Your task to perform on an android device: Look for shoes with Motorsport  FIlter in the PUMA app .
Image 0: 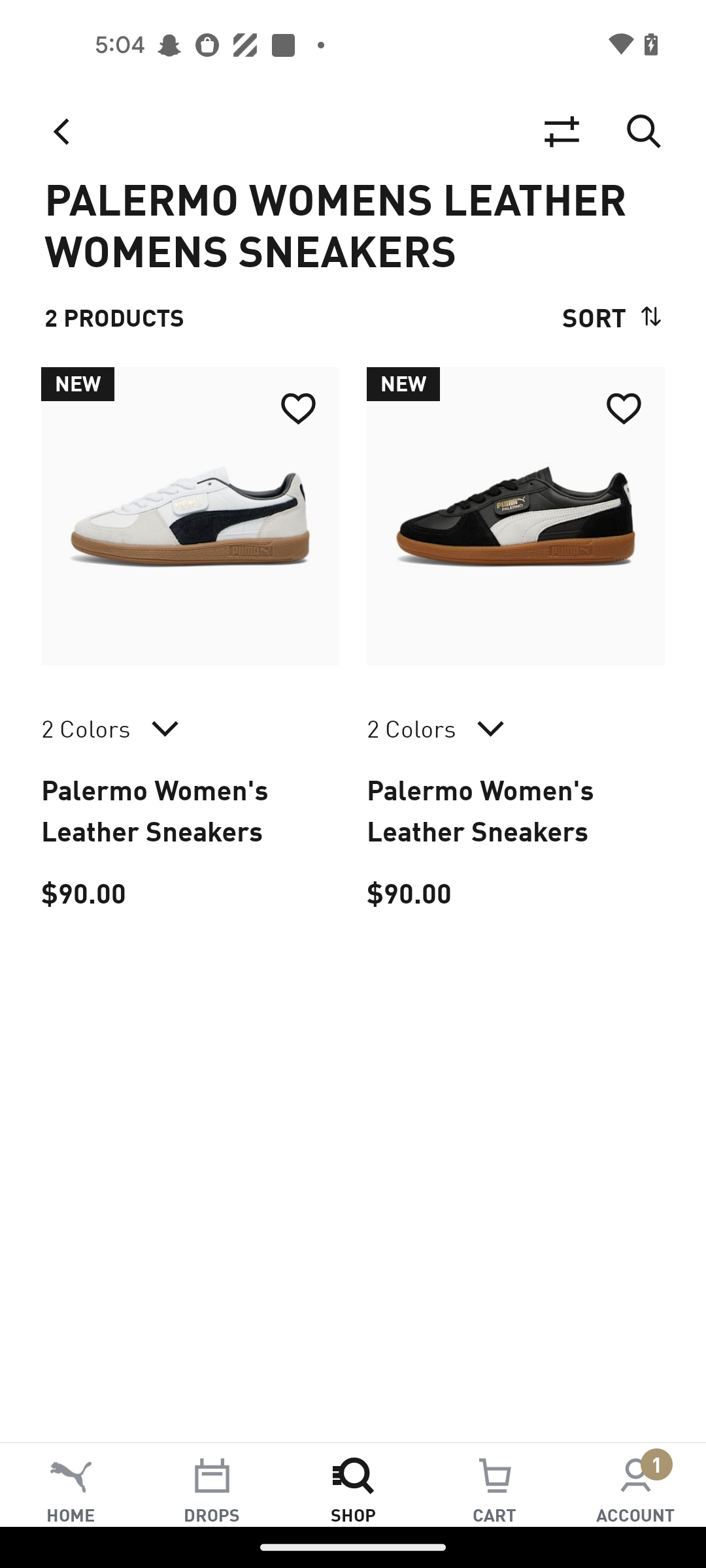
Go back to previous page 
Step 0: press back button
Image 1: 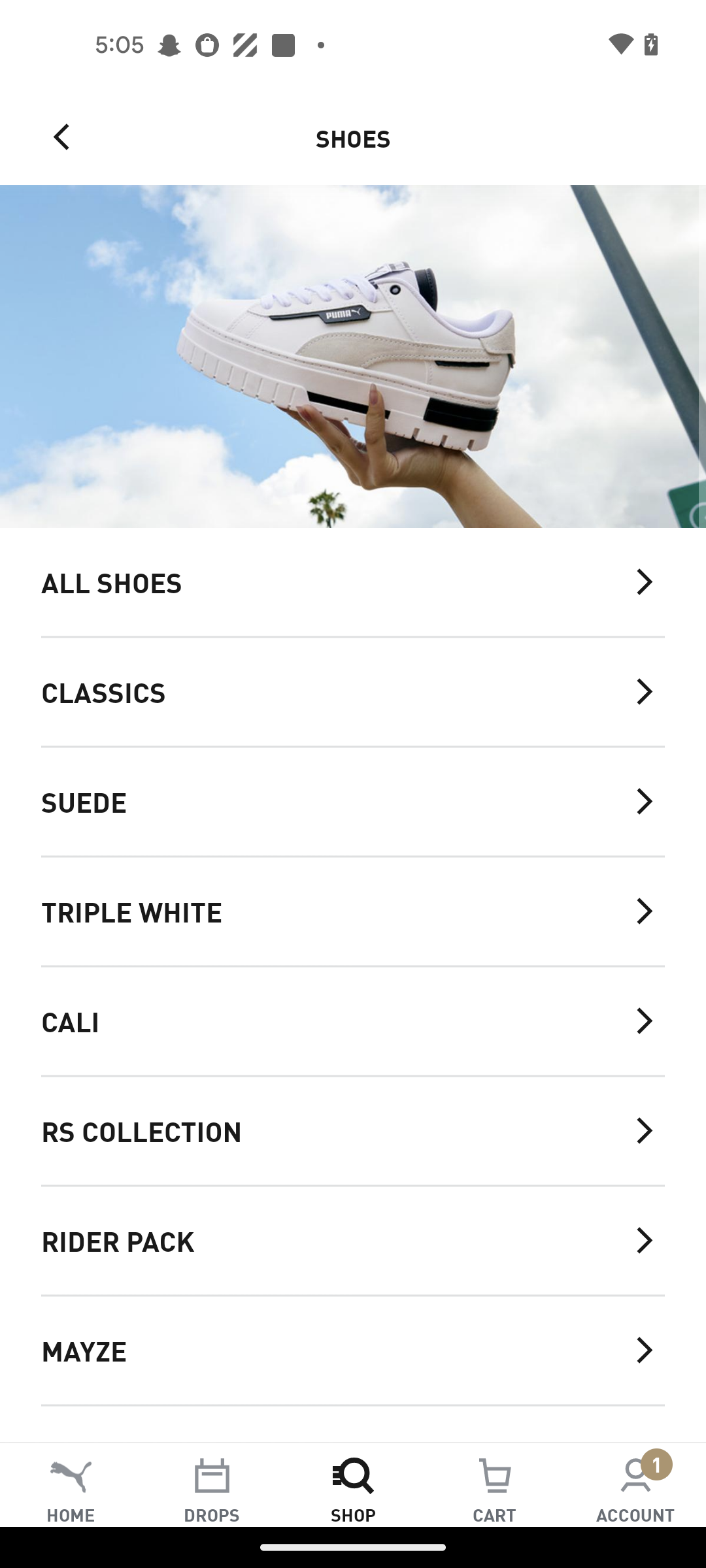
Swipe up to view the motorsport filter
Step 1: scroll down
Image 3: 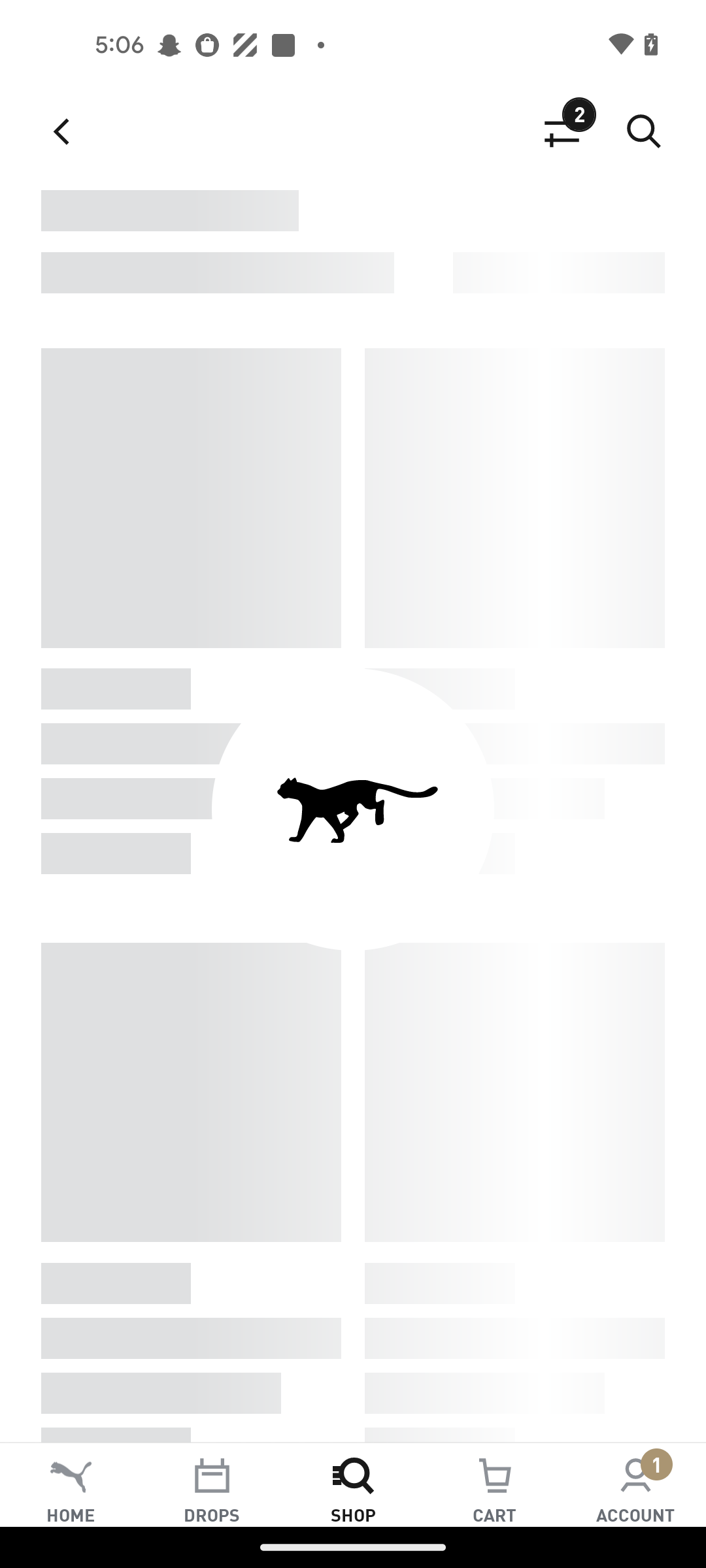
Click on the Motorsport FIlter 
Step 3: wait